Your task to perform on an android device: I want to record my song again, so delete my recorded audio from the device.
Image 0: 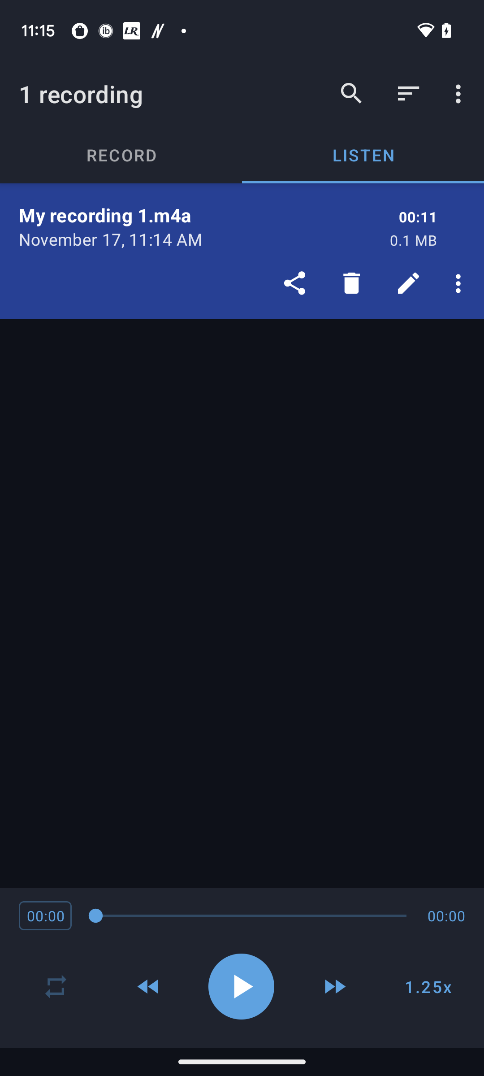
Click on the Delete icon in the recorded audio.
Step 0: click (351, 283)
Image 1: 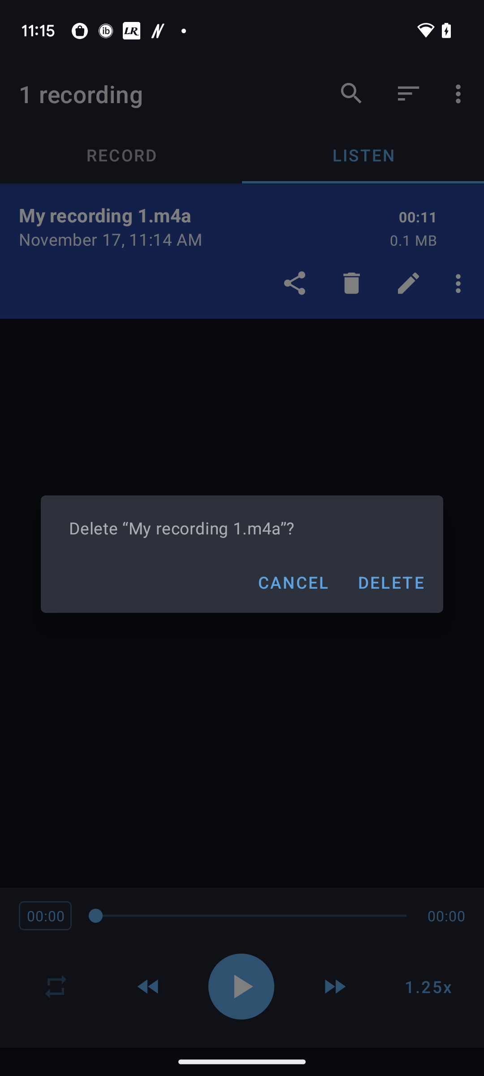
Click on the tab "Delete".
Step 1: click (390, 582)